Your task to perform on an android device: on the Chat app Create a Space with the name Friends and add Natalie Larson and Richard Wagner to the Space.
Image 0: 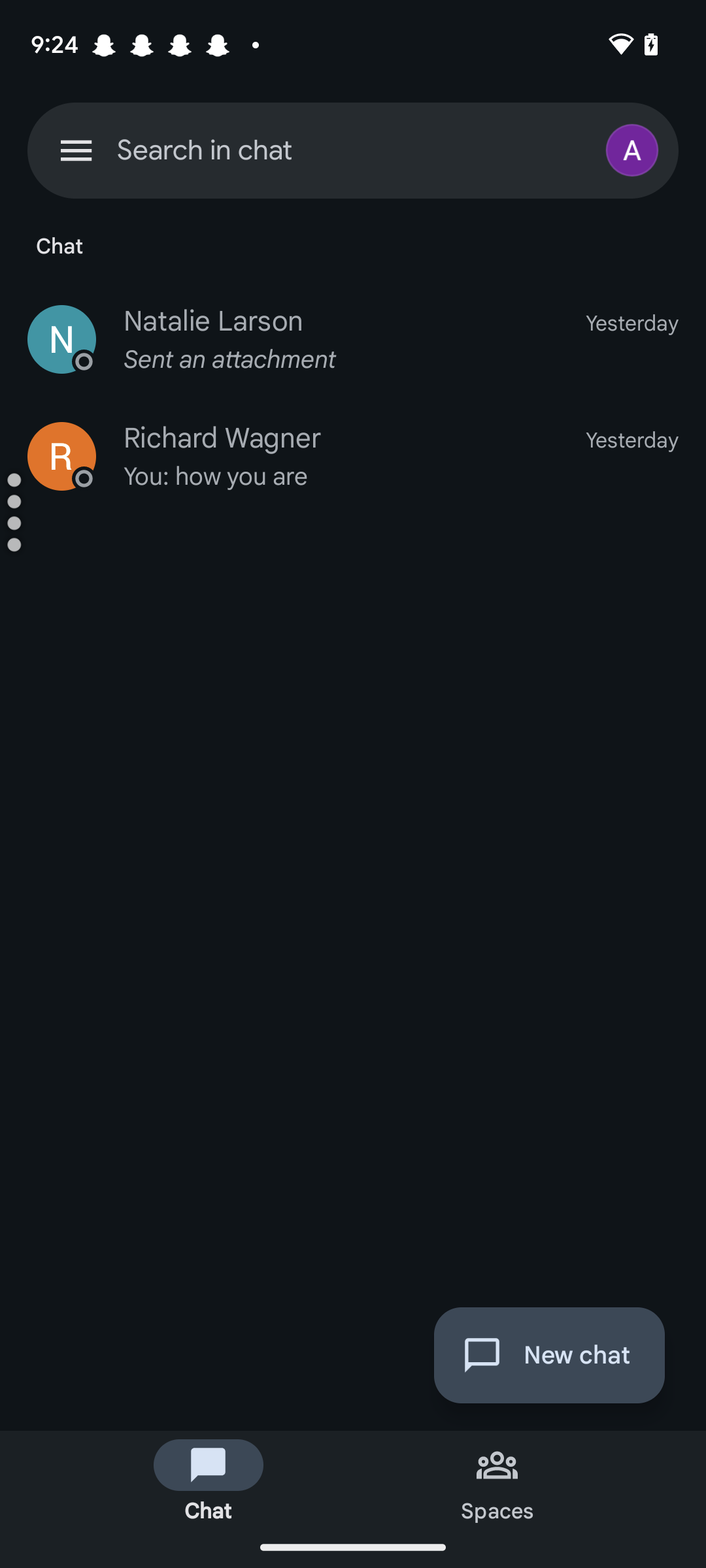
Click on the Spaces button at the bottom.
Step 0: click (497, 1478)
Image 1: 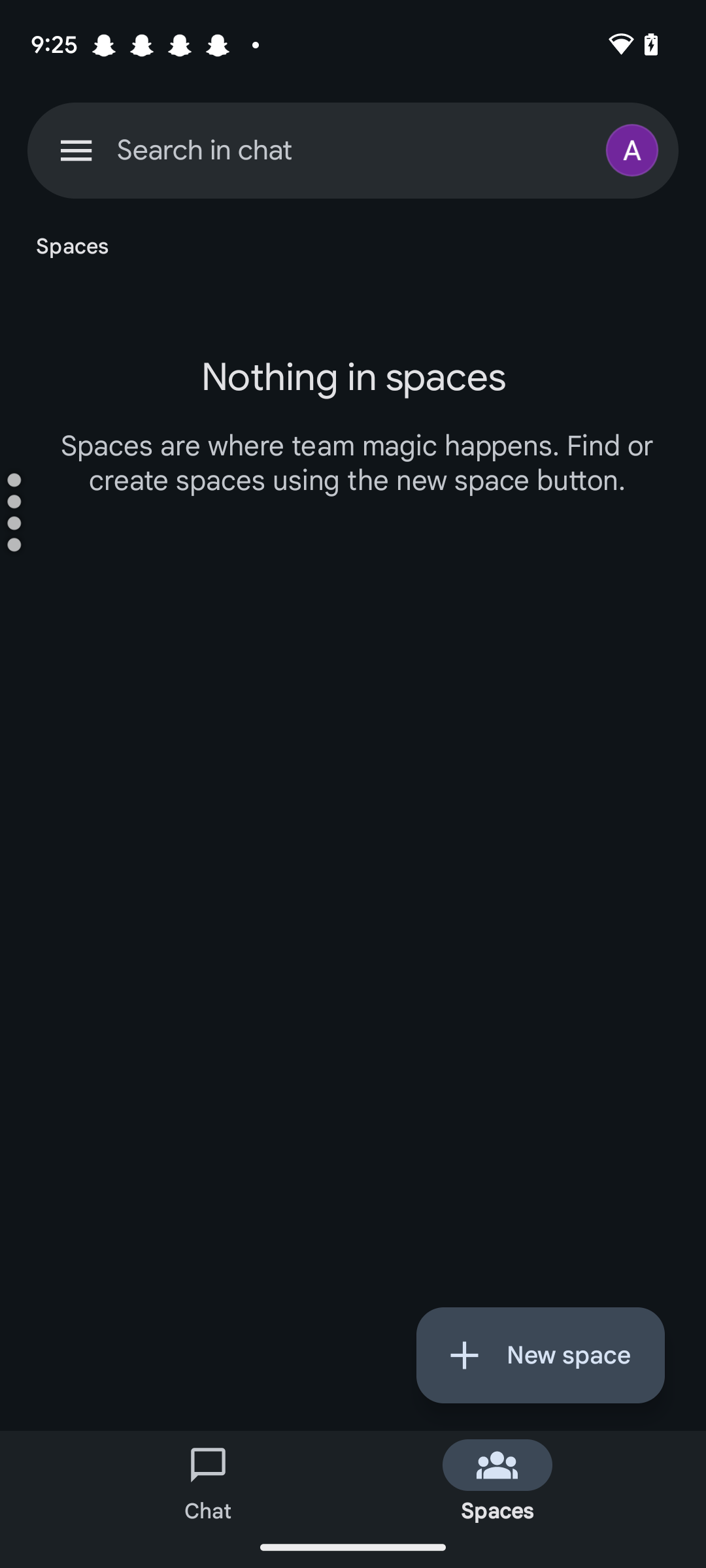
Click on the New Space button at the bottom.
Step 1: click (541, 1355)
Image 2: 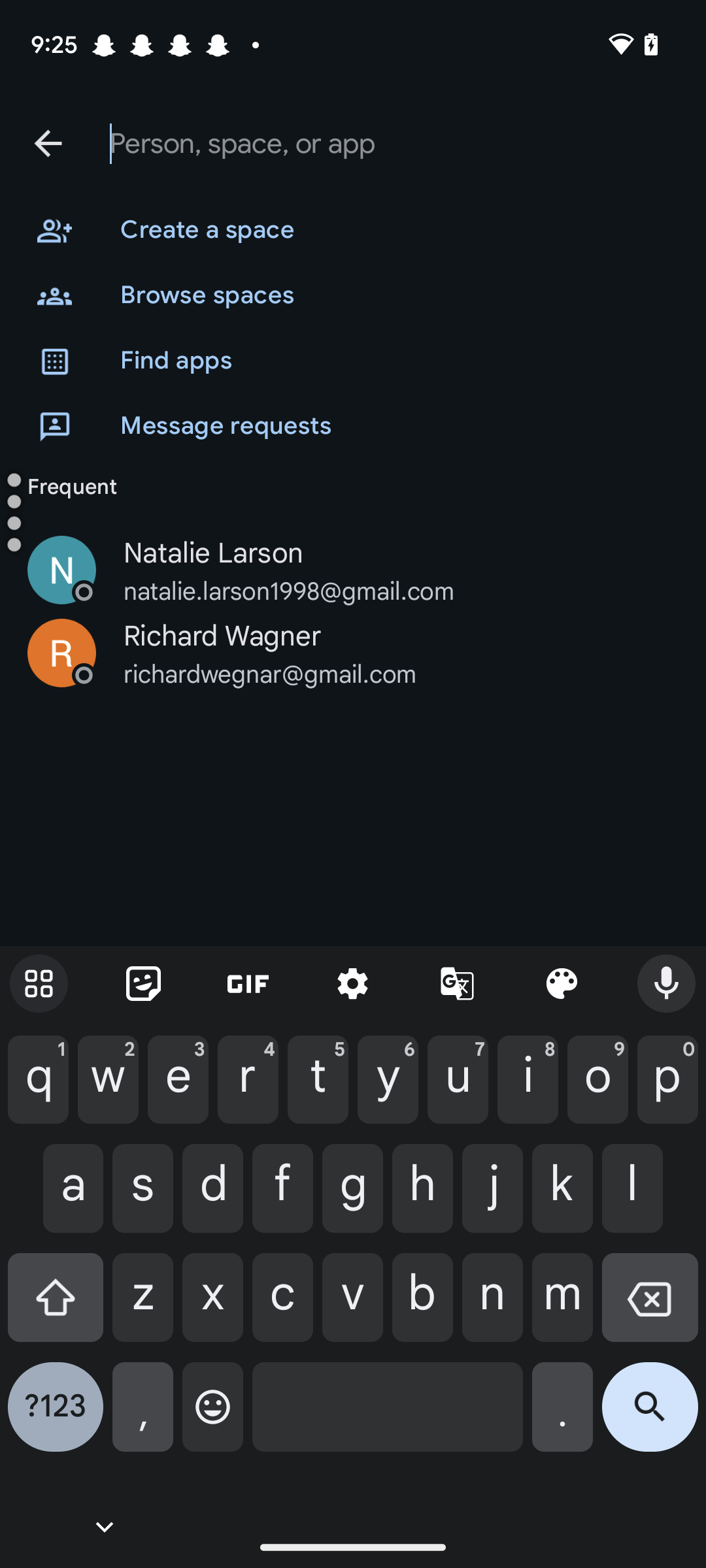
Click on the Create a space tab.
Step 2: click (205, 231)
Image 3: 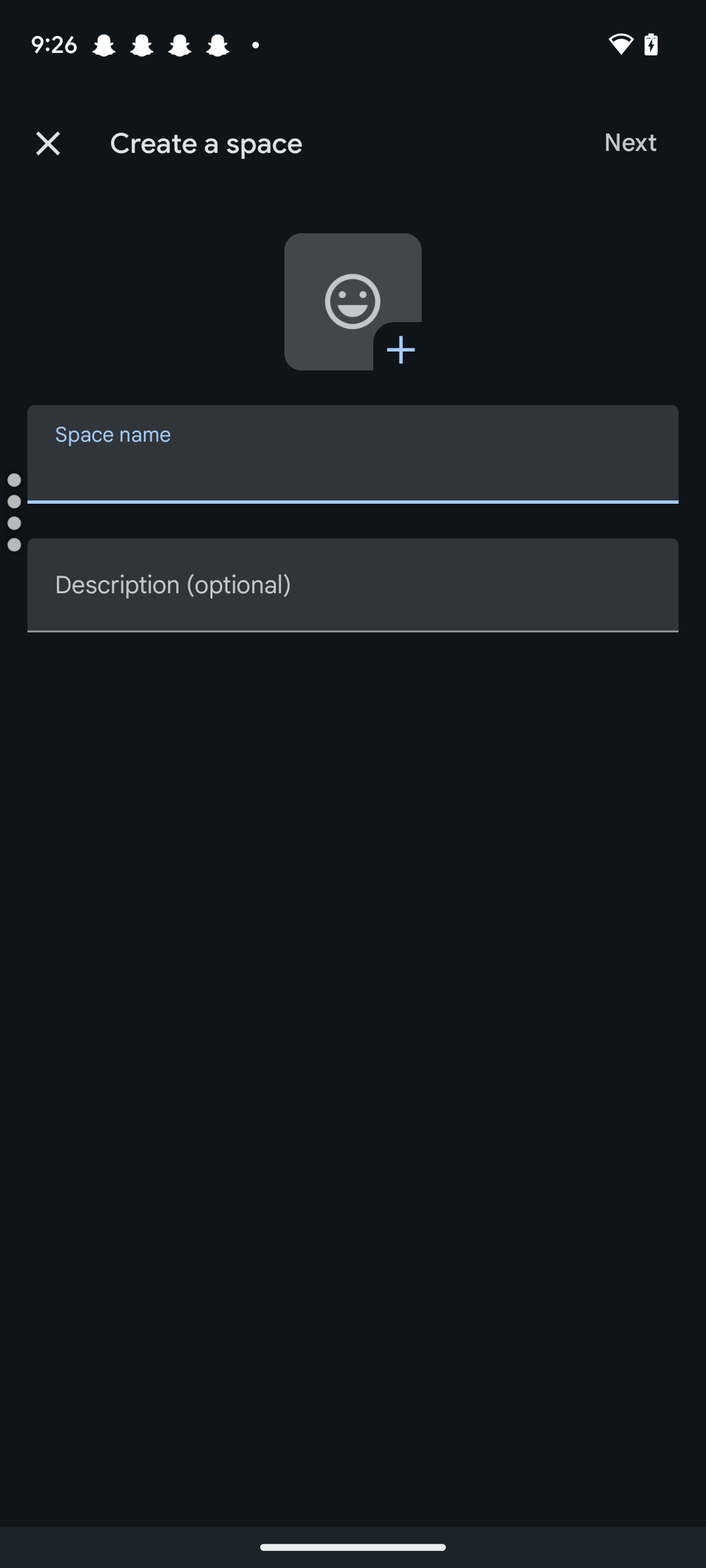
Click on the space name input box.
Step 3: click (353, 454)
Image 4: 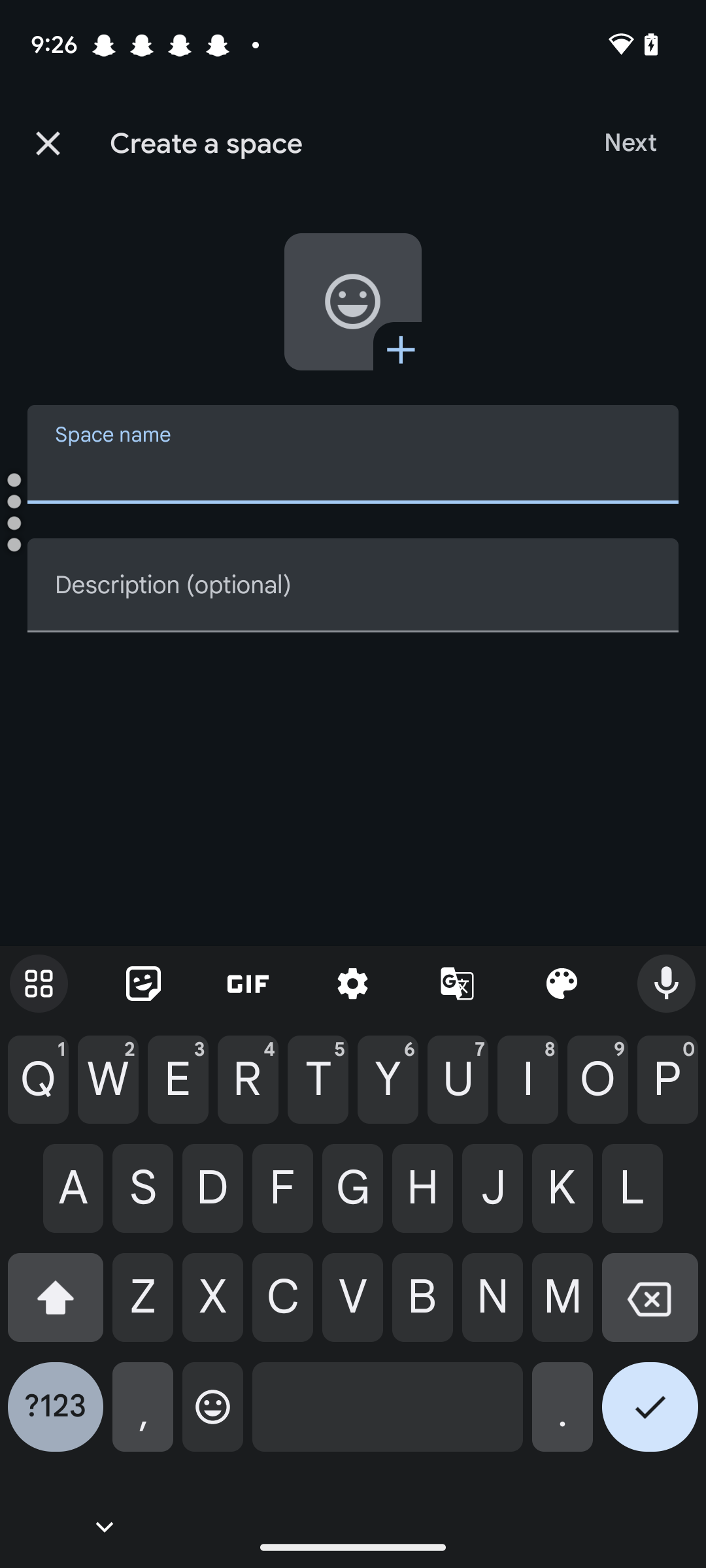
Type "Friends" in the space Name input box.
Step 4: type "Friends"
Image 5: 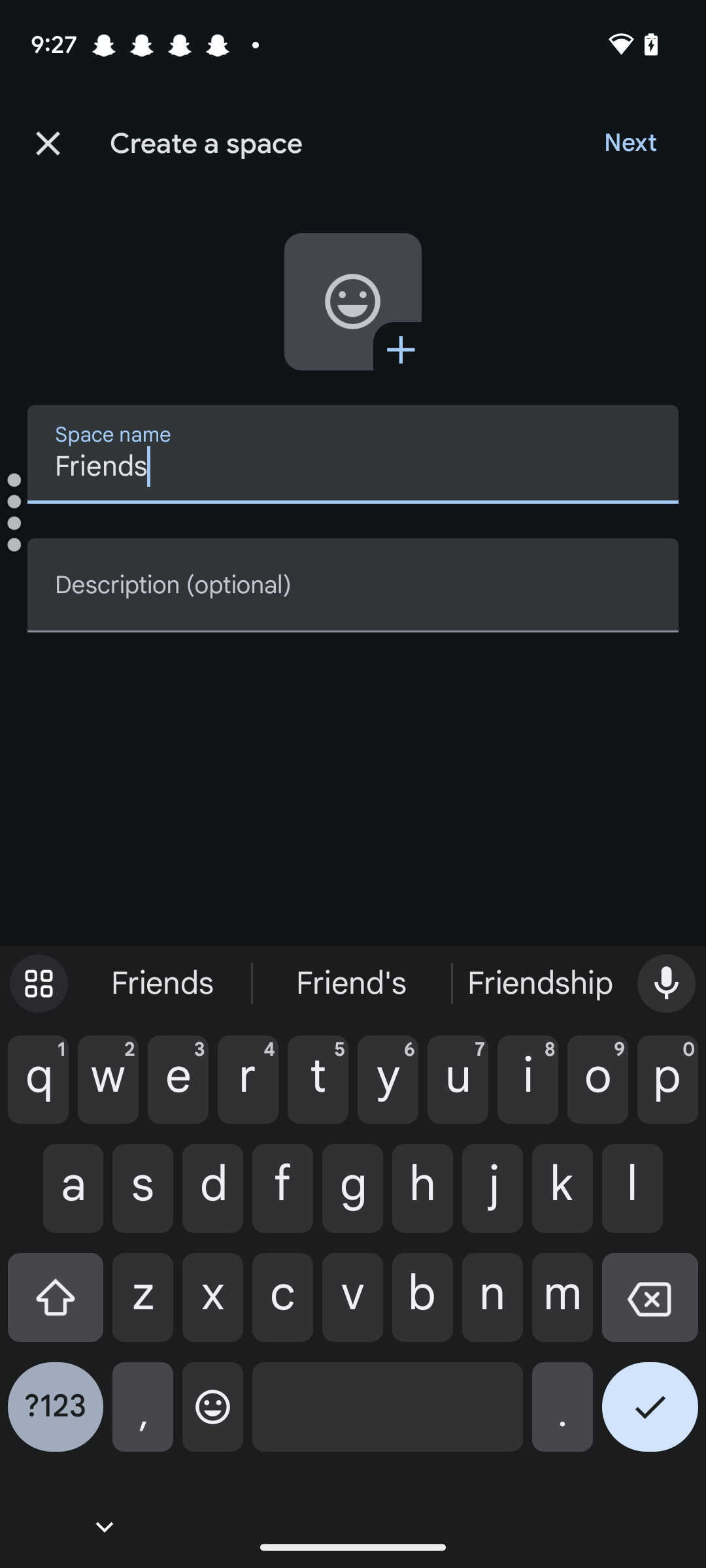
Click on the Next button at the top right corner of the screen.
Step 5: click (630, 142)
Image 6: 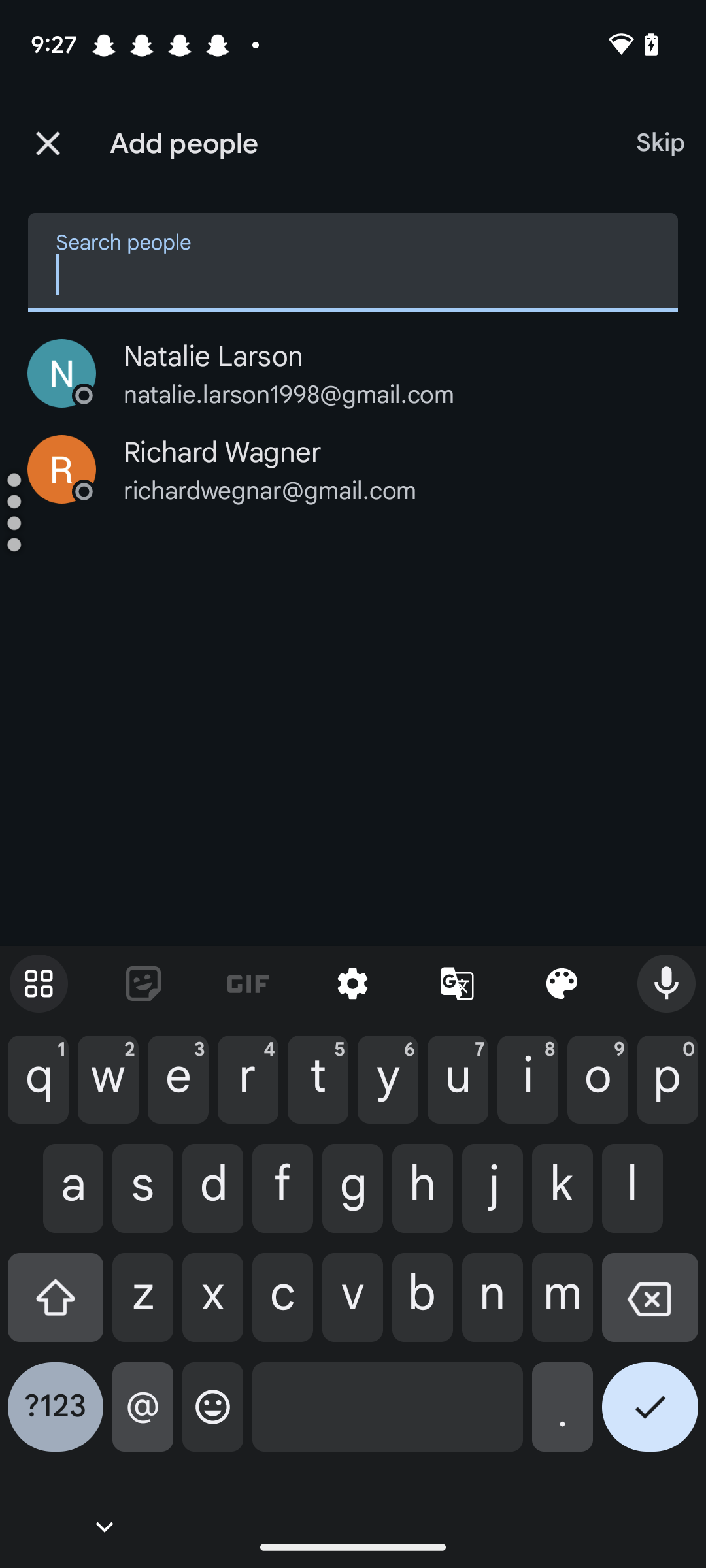
Click on the Natalie Larson tab.
Step 6: click (213, 356)
Image 8: 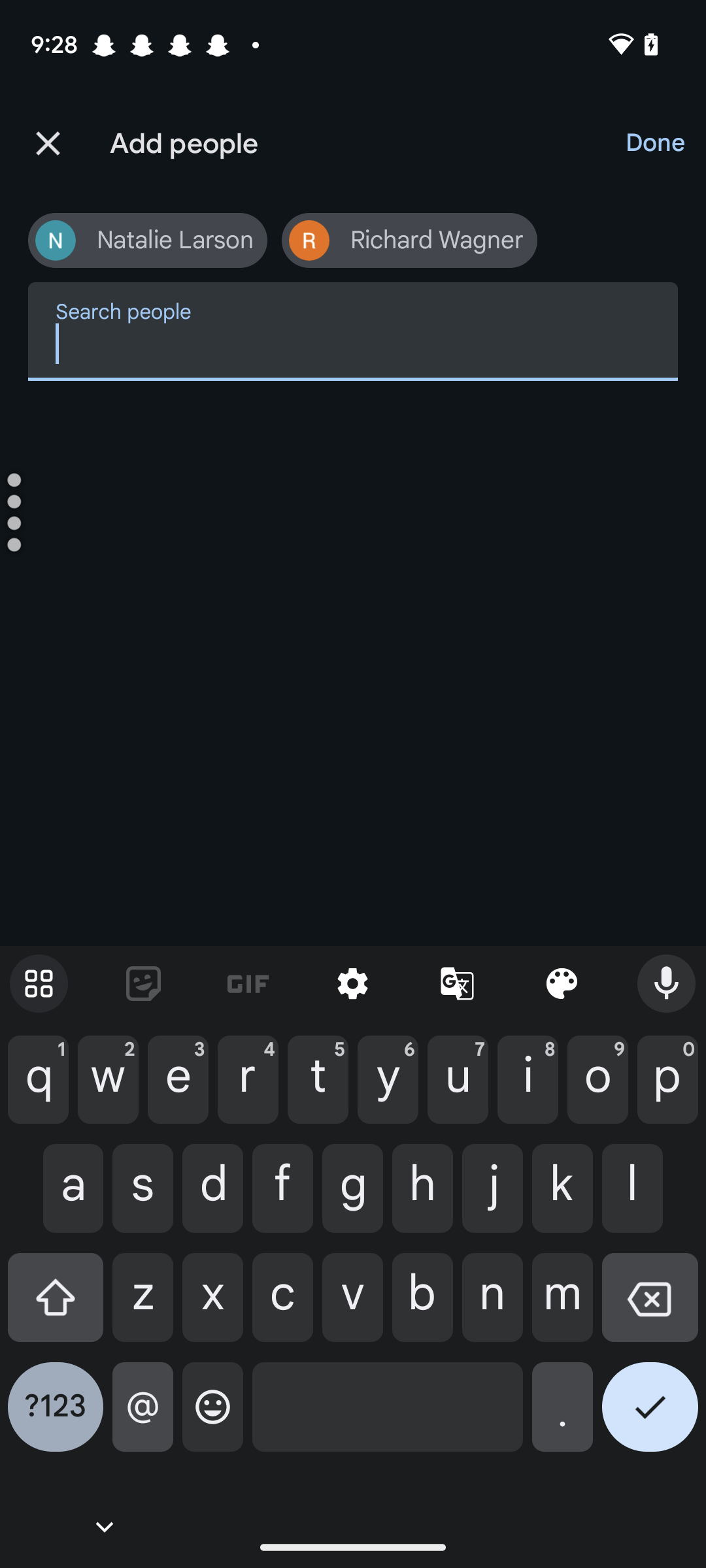
Click on the Done button at the top right corner of the screen.
Step 8: click (654, 142)
Image 9: 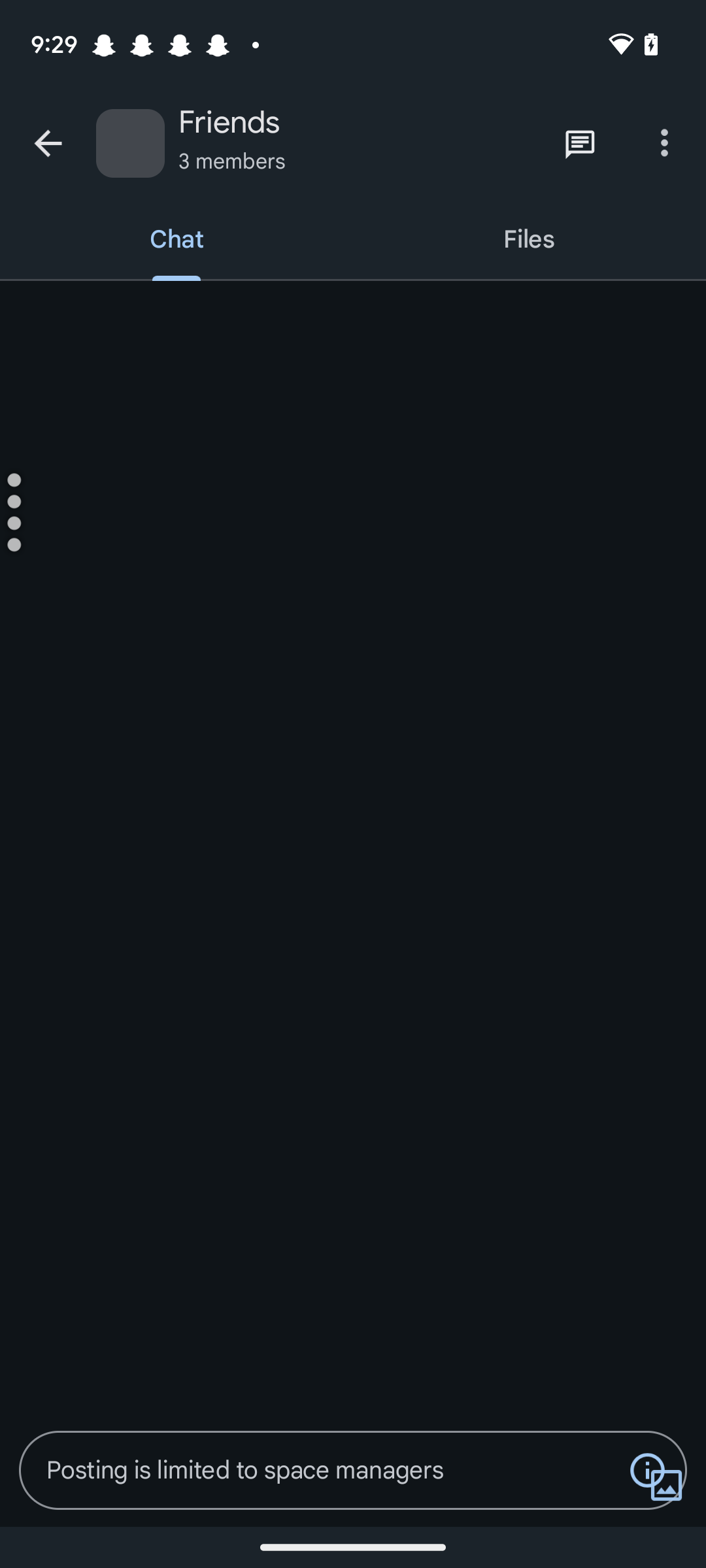
Click on the Done button at the top right corner of the screen.
Step 9: wait